Your task to perform on an android device: I would like to add the 1kg mutton boneless to my cart for a future purchase.
Image 0: 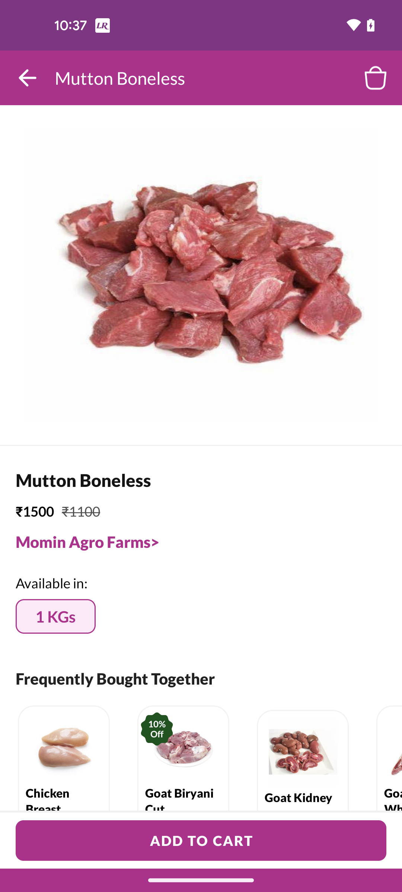
Tap on the add to cart button
Step 0: click (201, 840)